Your task to perform on an android device: I have recently taken an image of a plant on my phone, and I want to know which plant this is, so on the PlantIn, scan the image of the plant so that I can know the name of the plant.
Image 0: 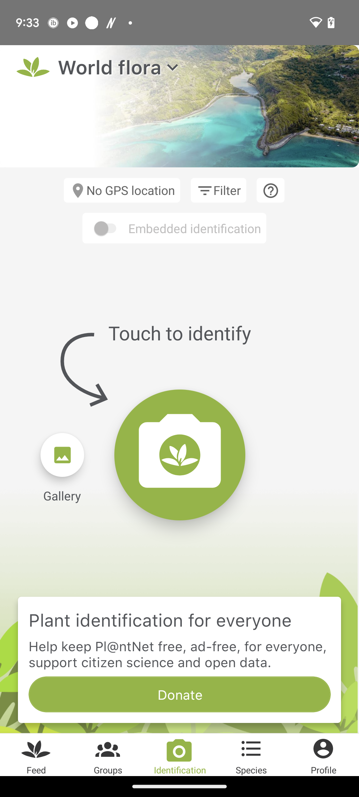
Open the PlantIn app.
Step 0: open app "PlantIn"
Image 2: 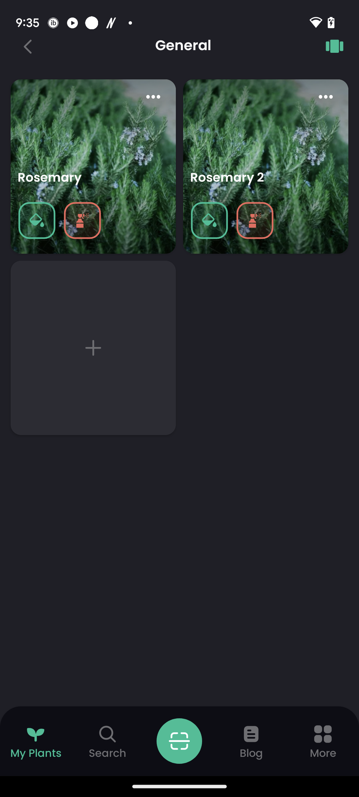
Click on the scan icon .
Step 2: click (179, 741)
Image 3: 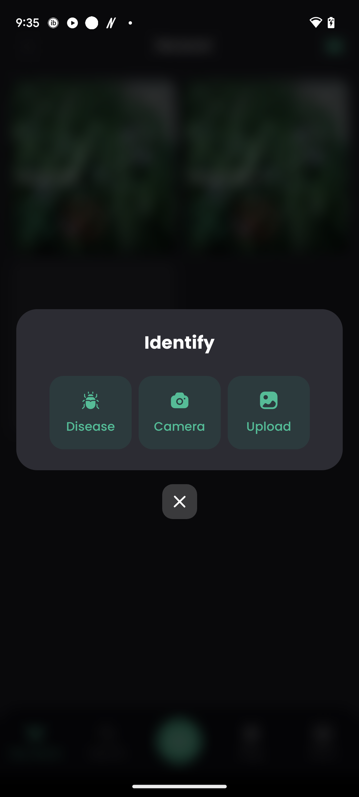
Click on the Upload button.
Step 3: click (269, 426)
Image 4: 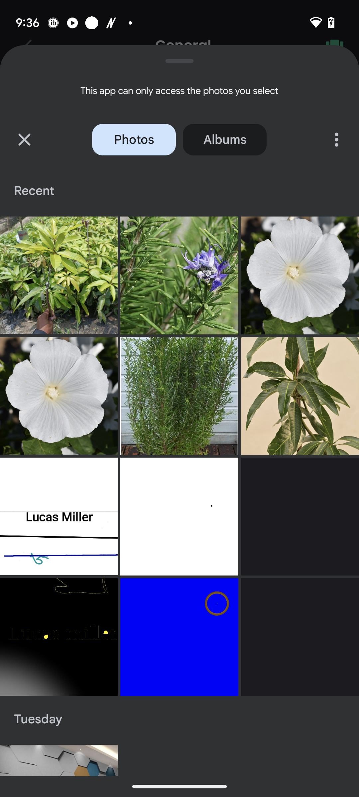
Click on the Recent image of the plant.
Step 4: click (59, 275)
Image 5: 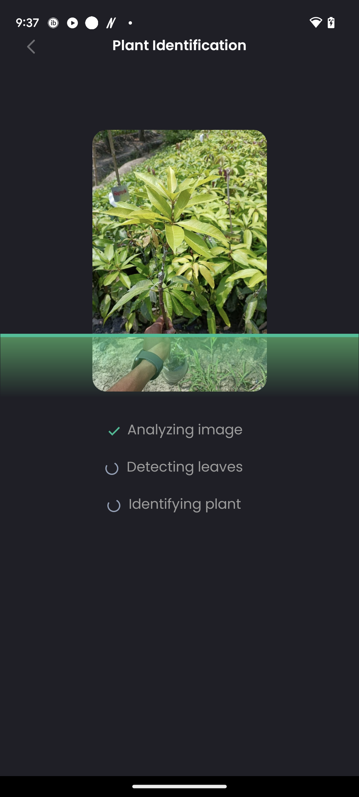
Click on the Recent image of the plant.
Step 5: wait